Your task to perform on an android device: I want to create a playlist of my favorite Martin Garrix's songs on the Wynk app and name it Favorites of Martin Garrix.
Image 0: 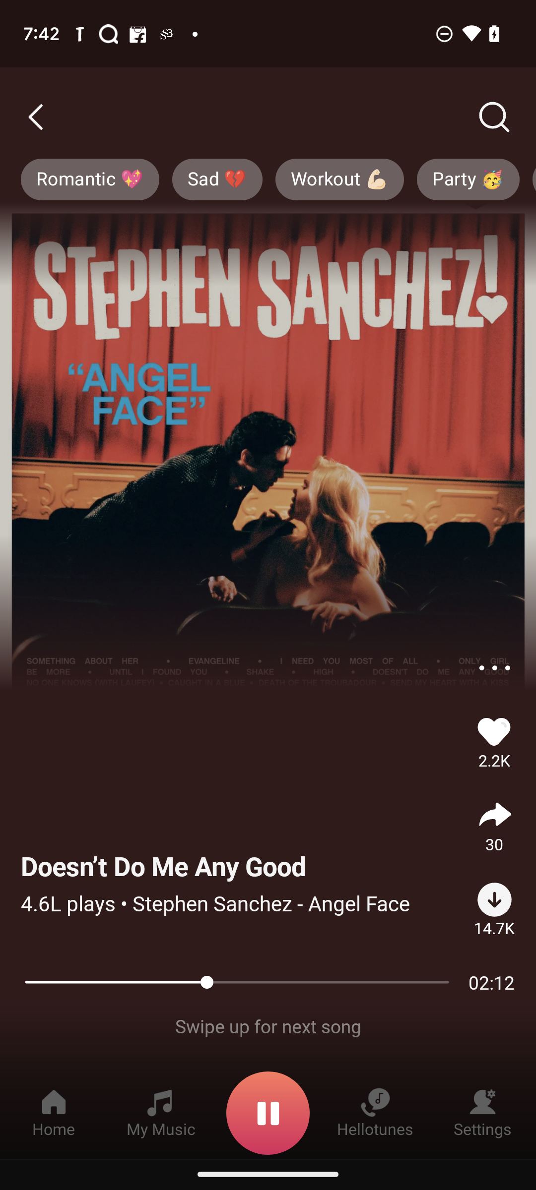
Click on the three dot menu button.
Step 0: click (494, 667)
Image 1: 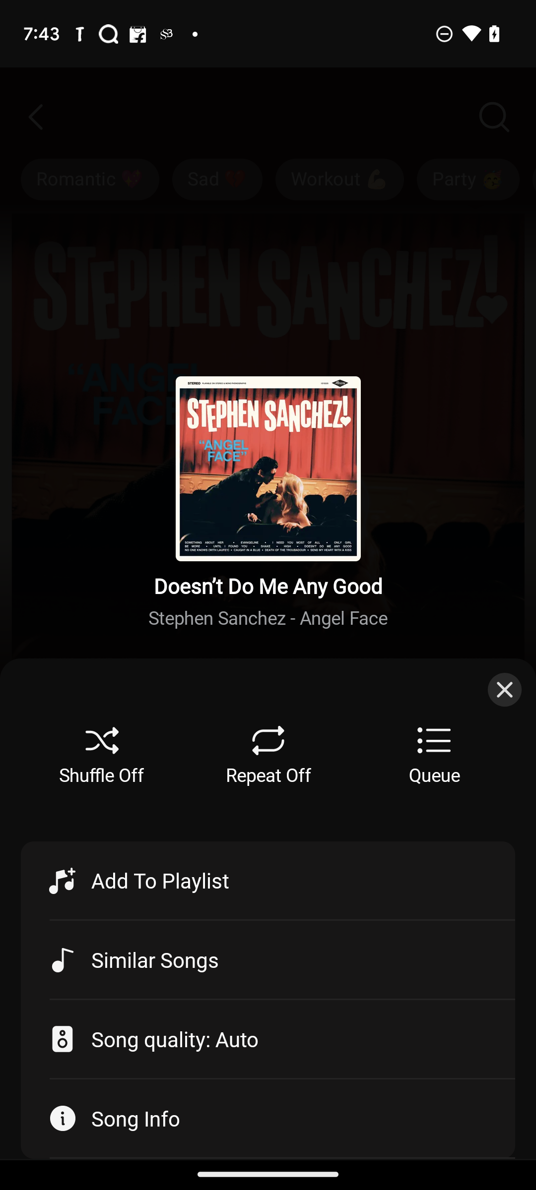
Click on Add to Playlist button.
Step 1: click (268, 880)
Image 2: 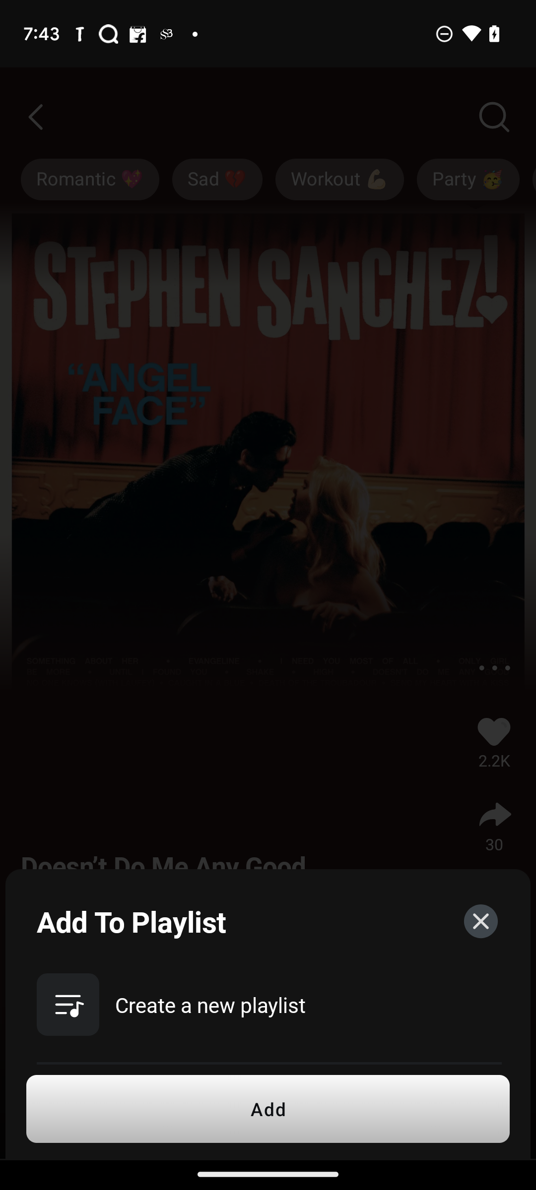
Click on Create a new playlist.
Step 2: click (210, 1005)
Image 3: 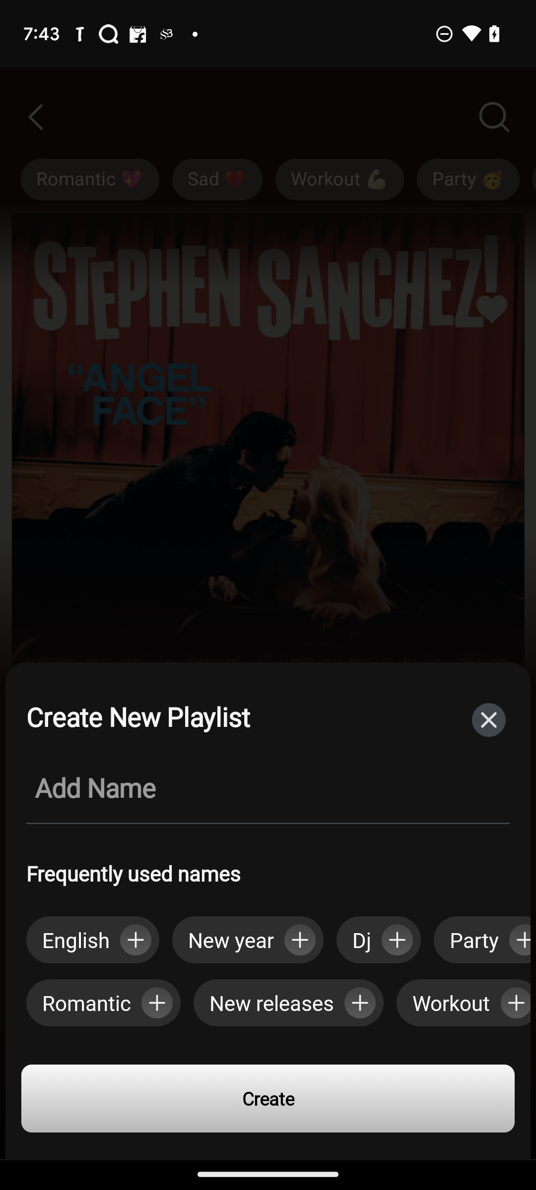
Enter Favorites of Martin Garrix in name text box.
Step 3: type "Favorites of Martin Garrix"
Image 4: 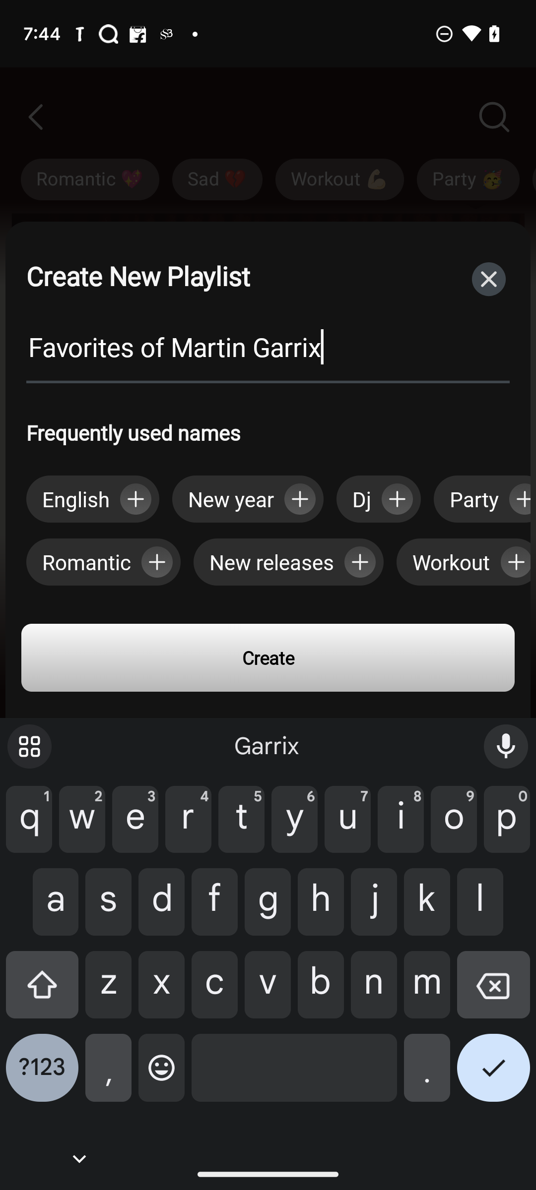
Click on the Create button
Step 4: click (237, 663)
Image 5: 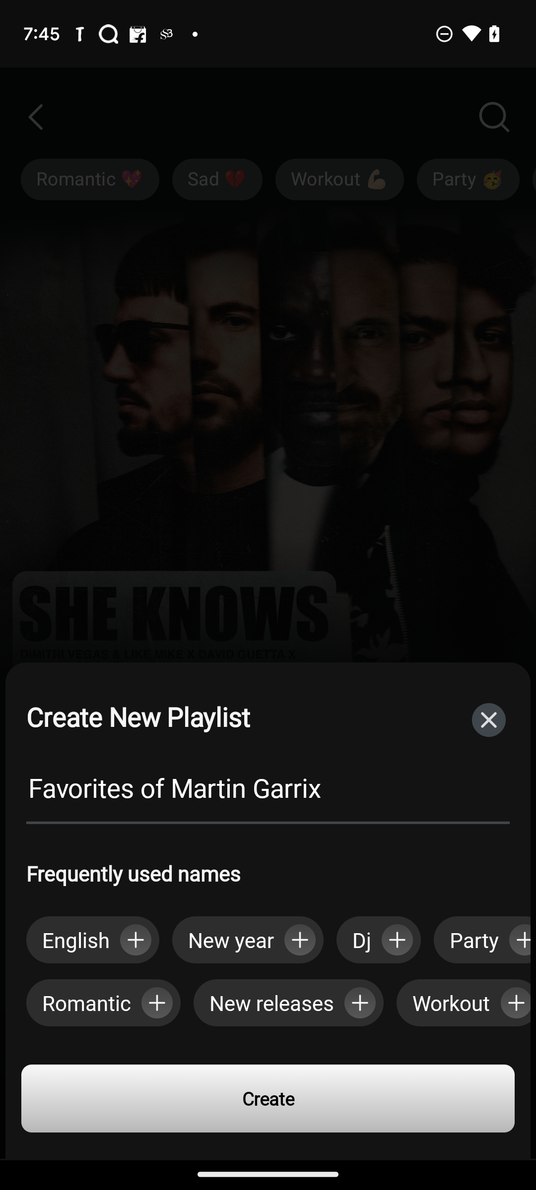
Click on the Create button
Step 5: click (268, 1098)